Your task to perform on an android device: I want to report a Nike shoe because it has different images.
Image 0: 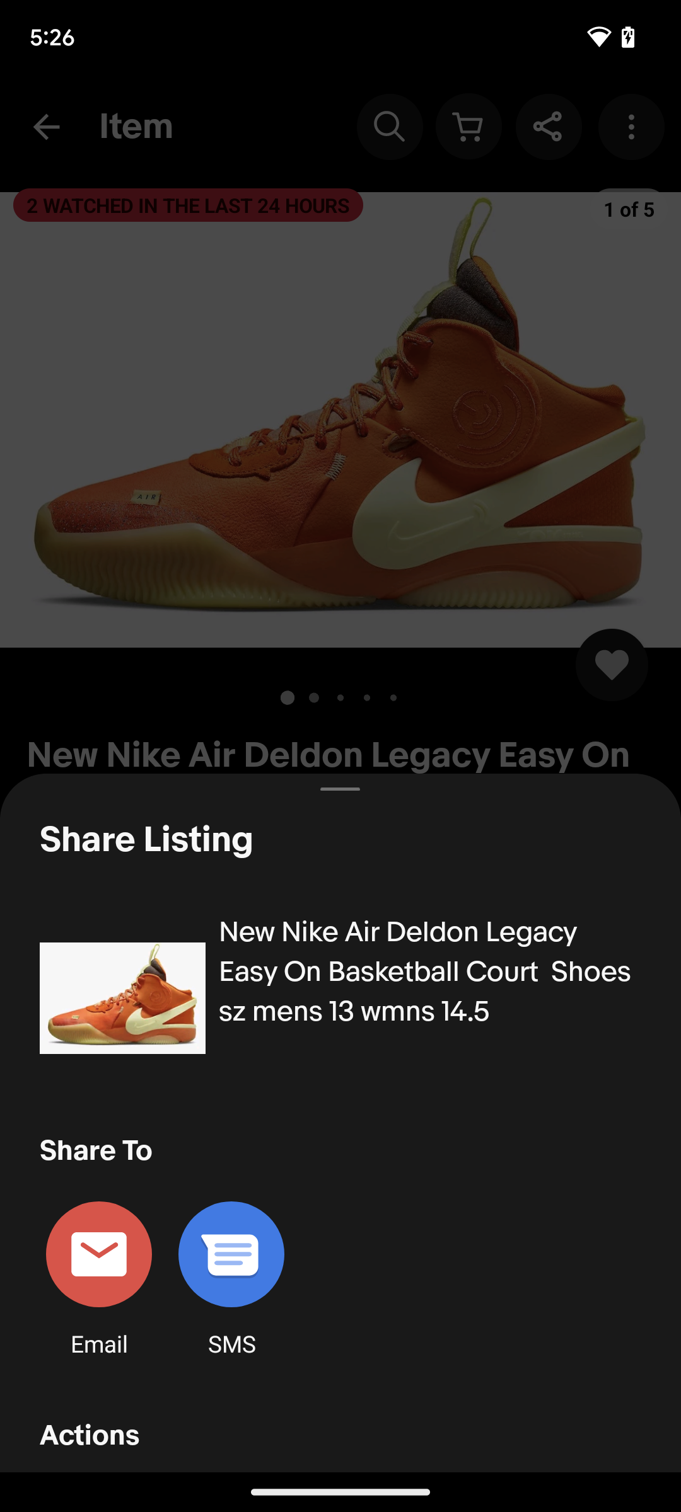
Click on the top of the screen.
Step 0: click (404, 564)
Image 1: 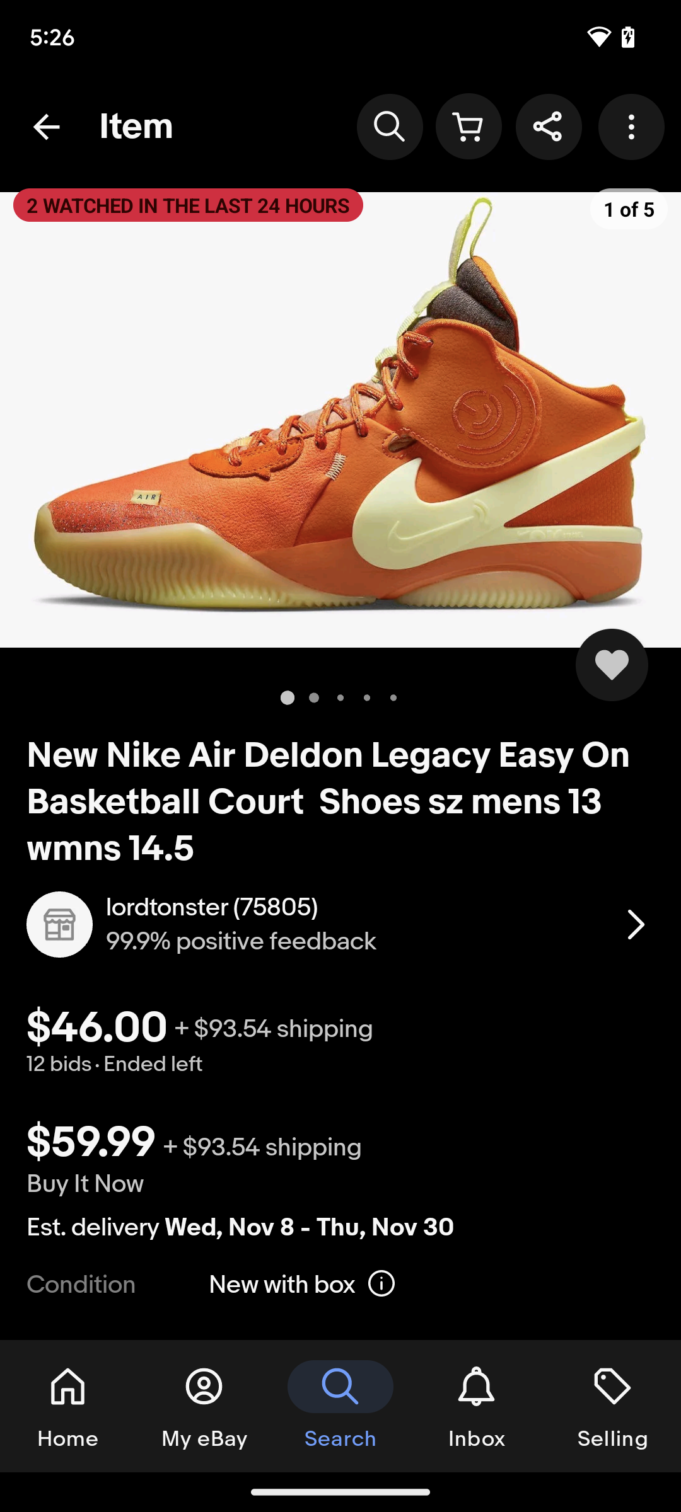
Click on the three dots on the top right corner of the screen.
Step 1: click (634, 127)
Image 2: 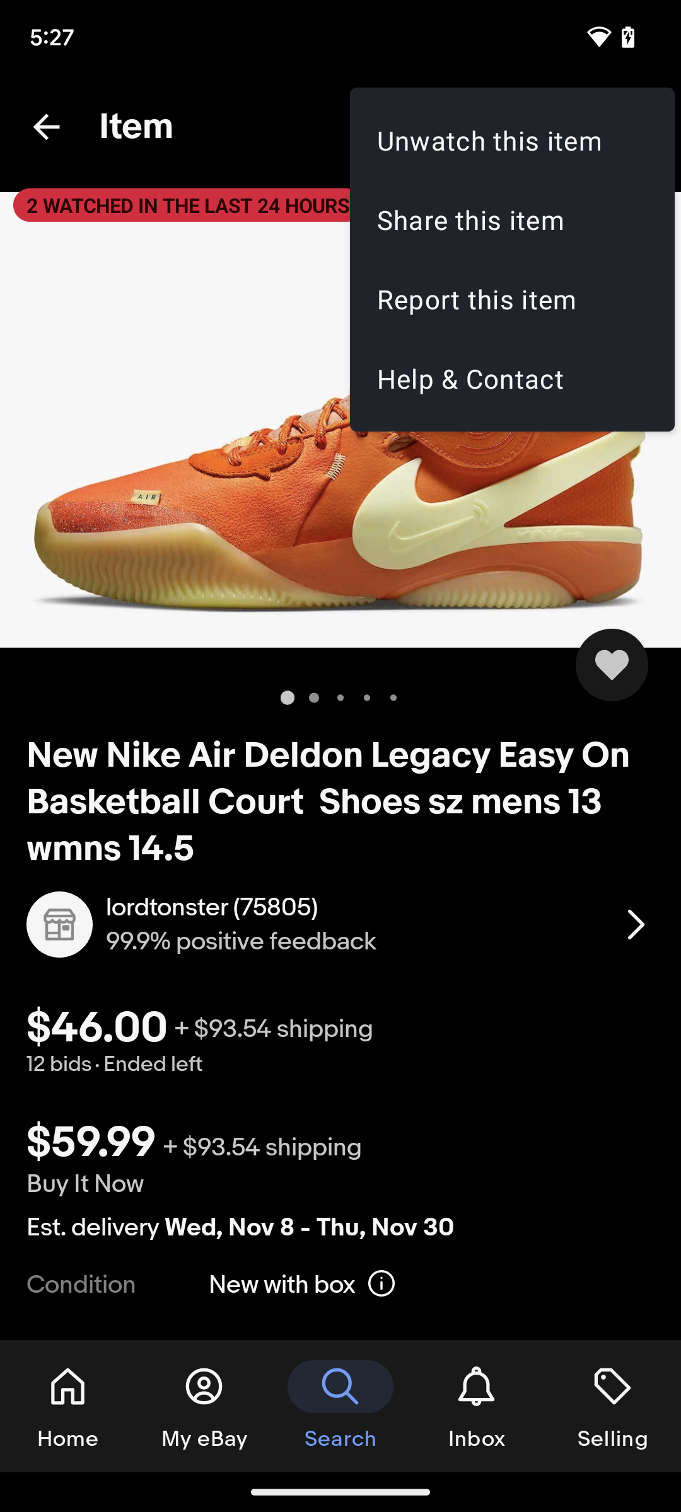
Click on the Report this item on the top right corner of the screen.
Step 2: click (512, 299)
Image 3: 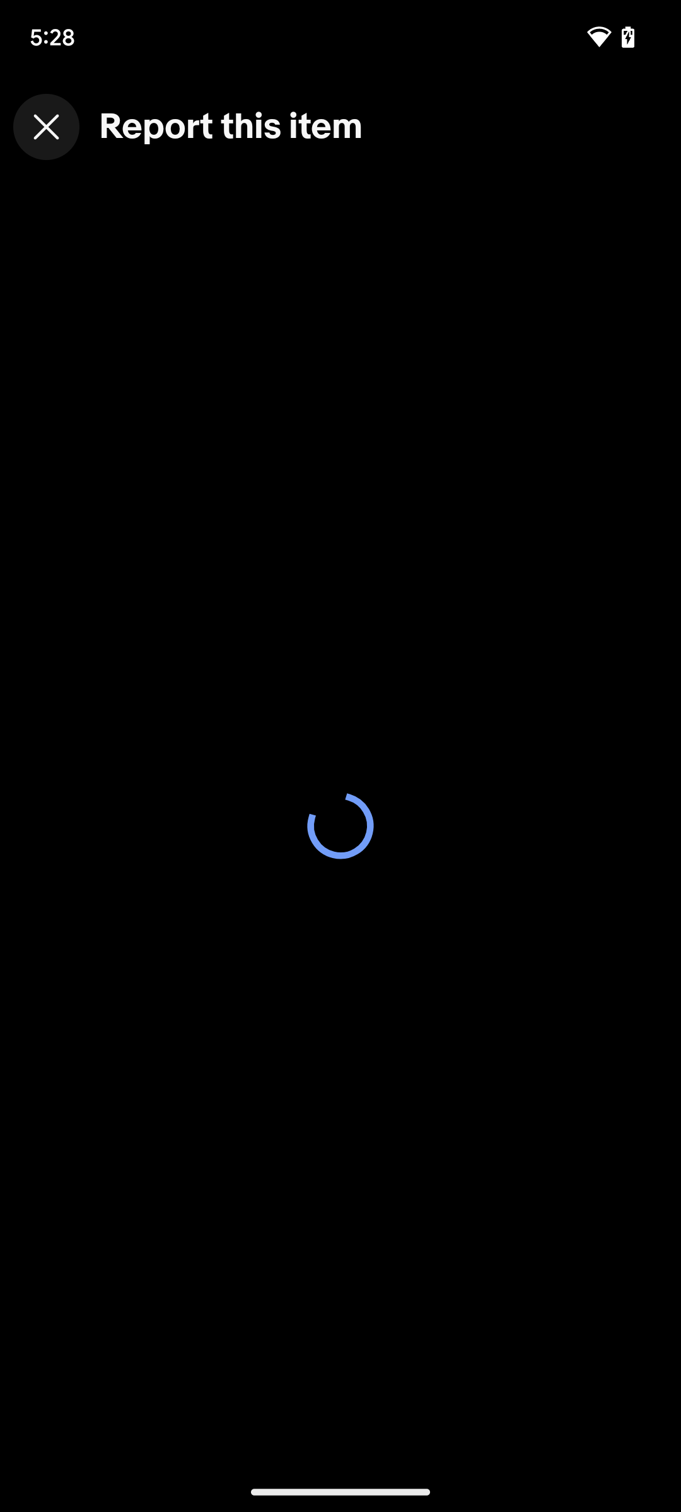
Click on the Report this item on the top right corner of the screen.
Step 3: wait
Image 5: 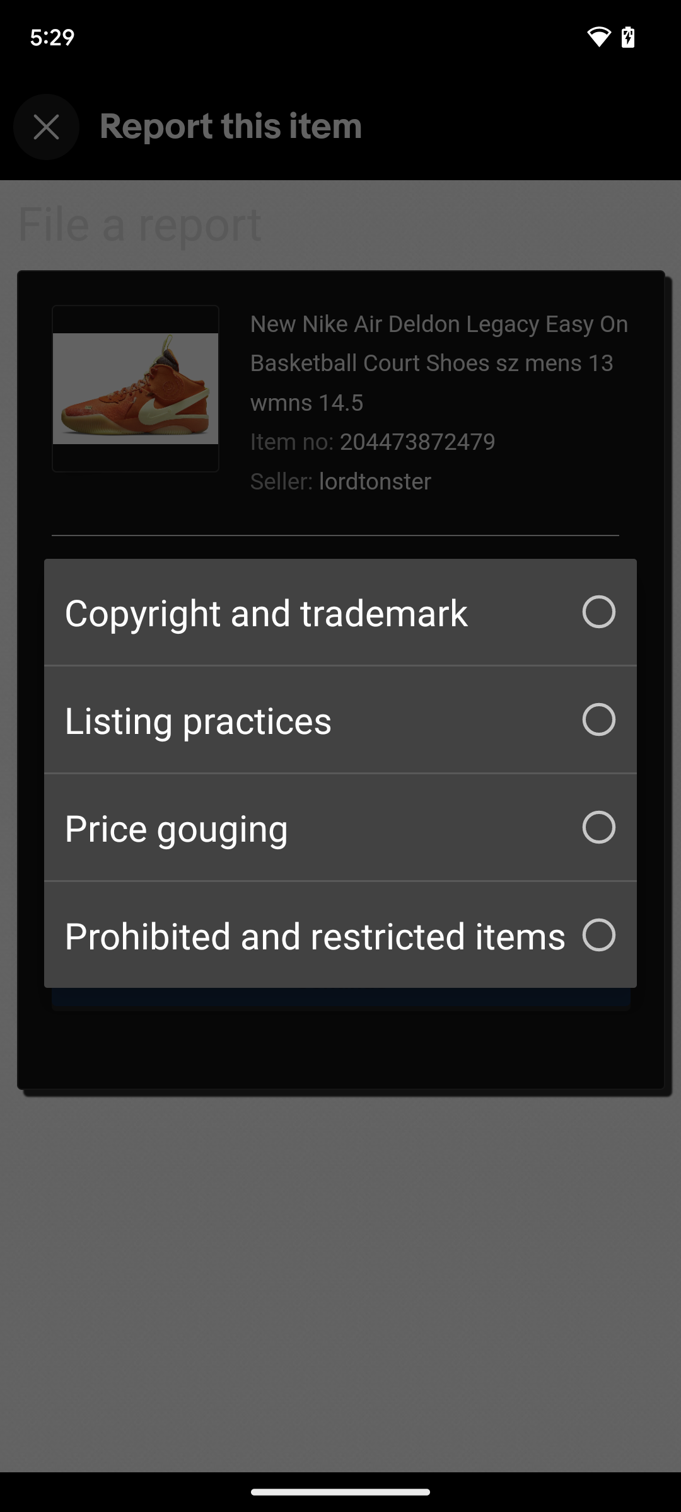
Click on the Listing practices on the screen.
Step 5: click (340, 719)
Image 6: 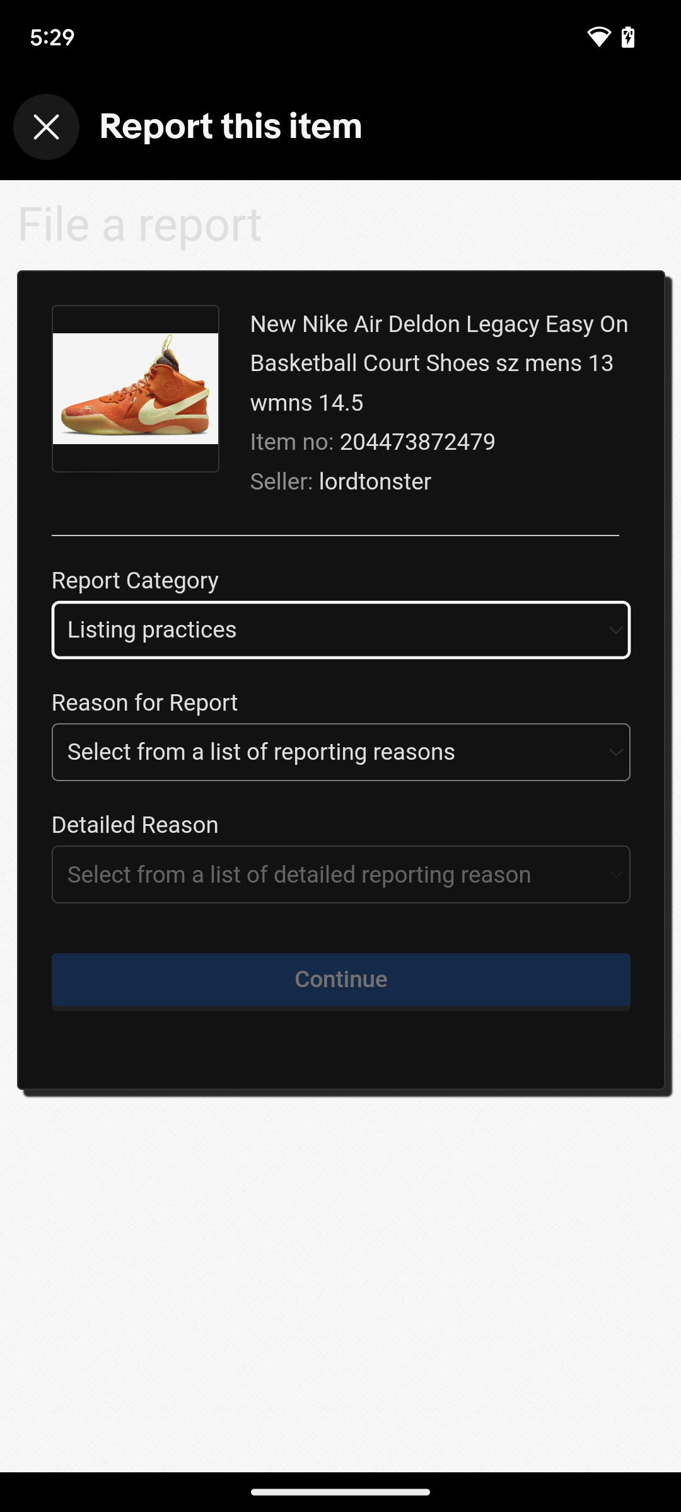
Click on the Reason for Report on the screen.
Step 6: click (340, 752)
Image 7: 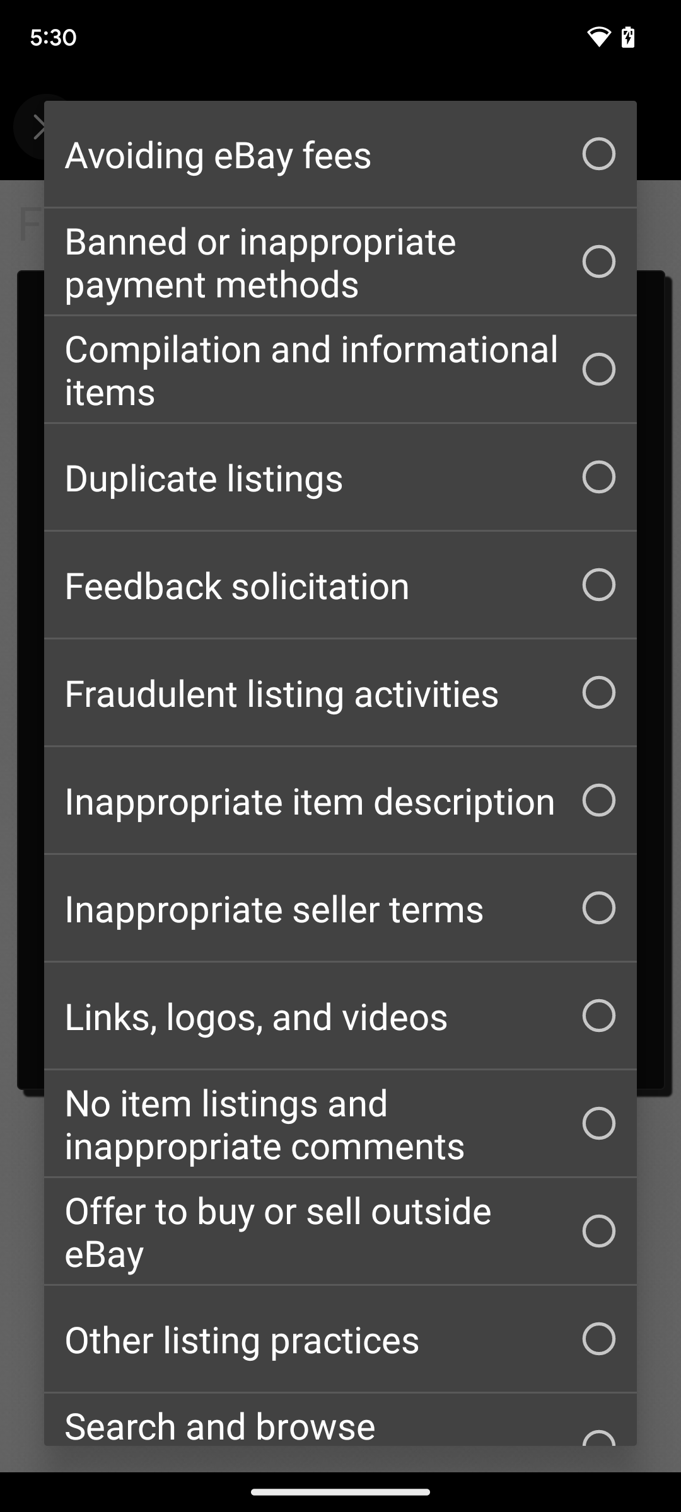
Click on the Inappropriate item description on the screen.
Step 7: click (340, 800)
Image 8: 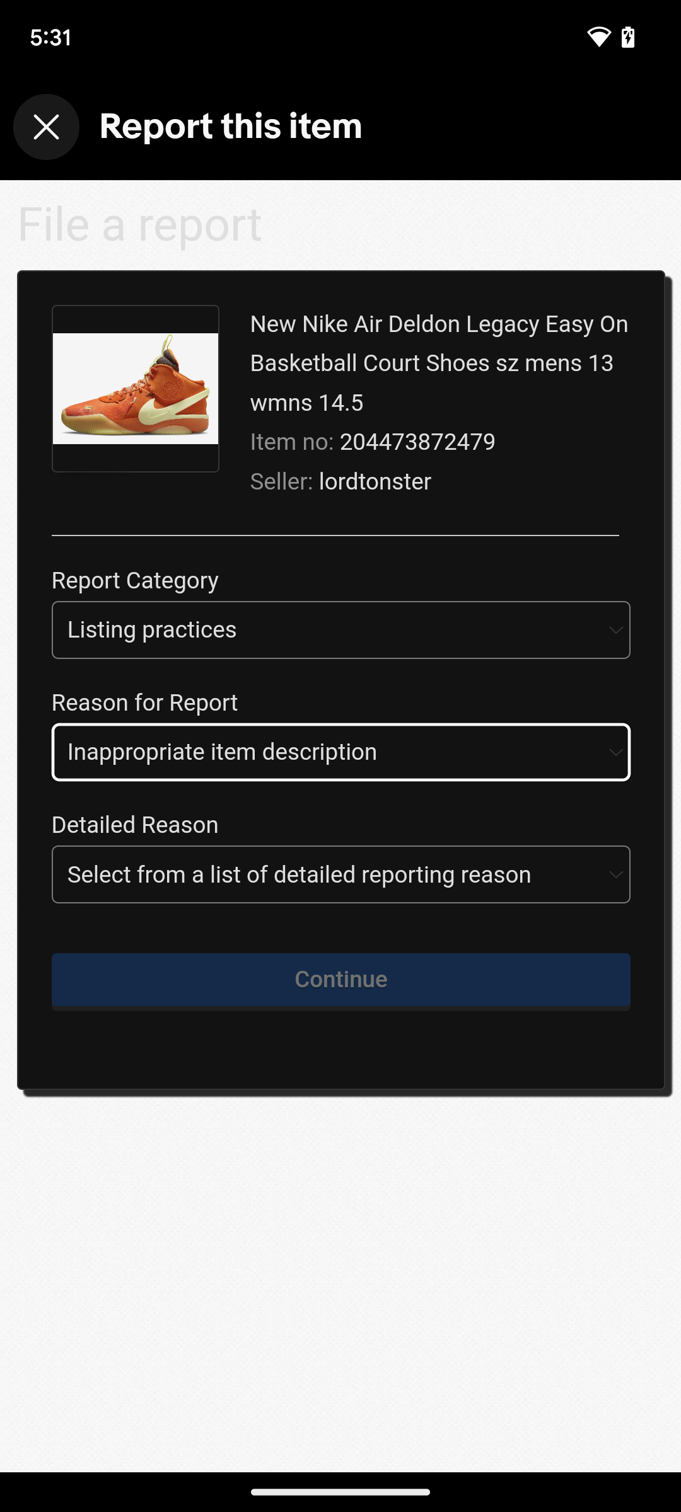
Click on the Detailed Reason on the screen.
Step 8: click (340, 874)
Image 9: 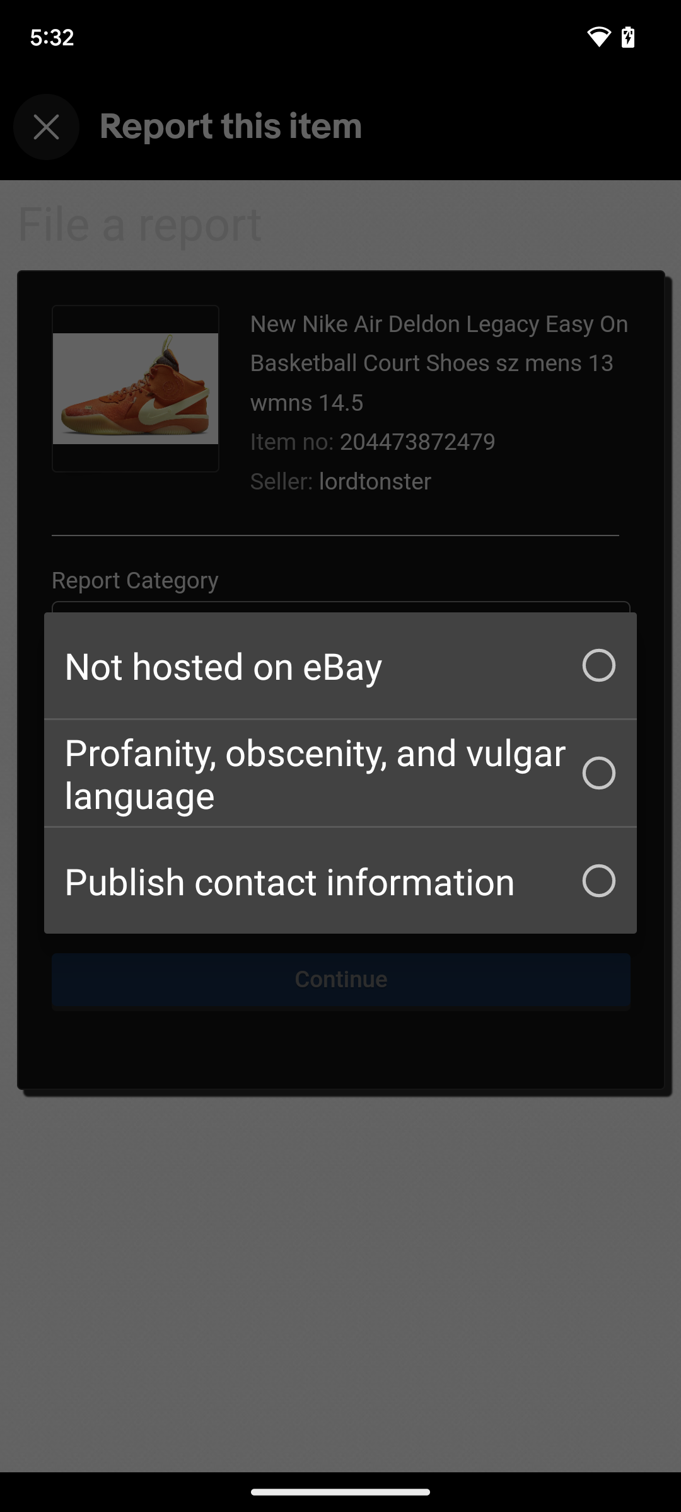
Click on the Publish contact information on the screen.
Step 9: click (340, 881)
Image 10: 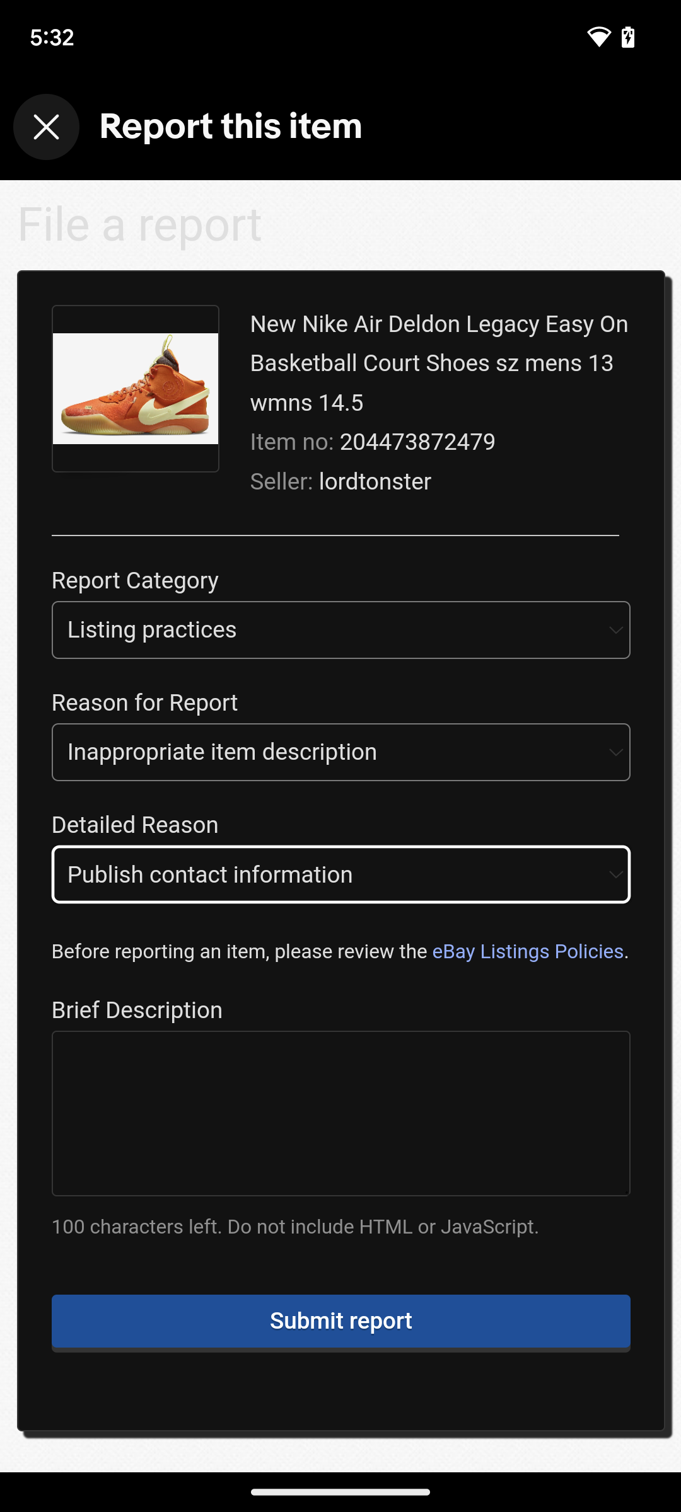
Click on the Submit report on the bottom of the screen.
Step 10: click (340, 1320)
Image 11: 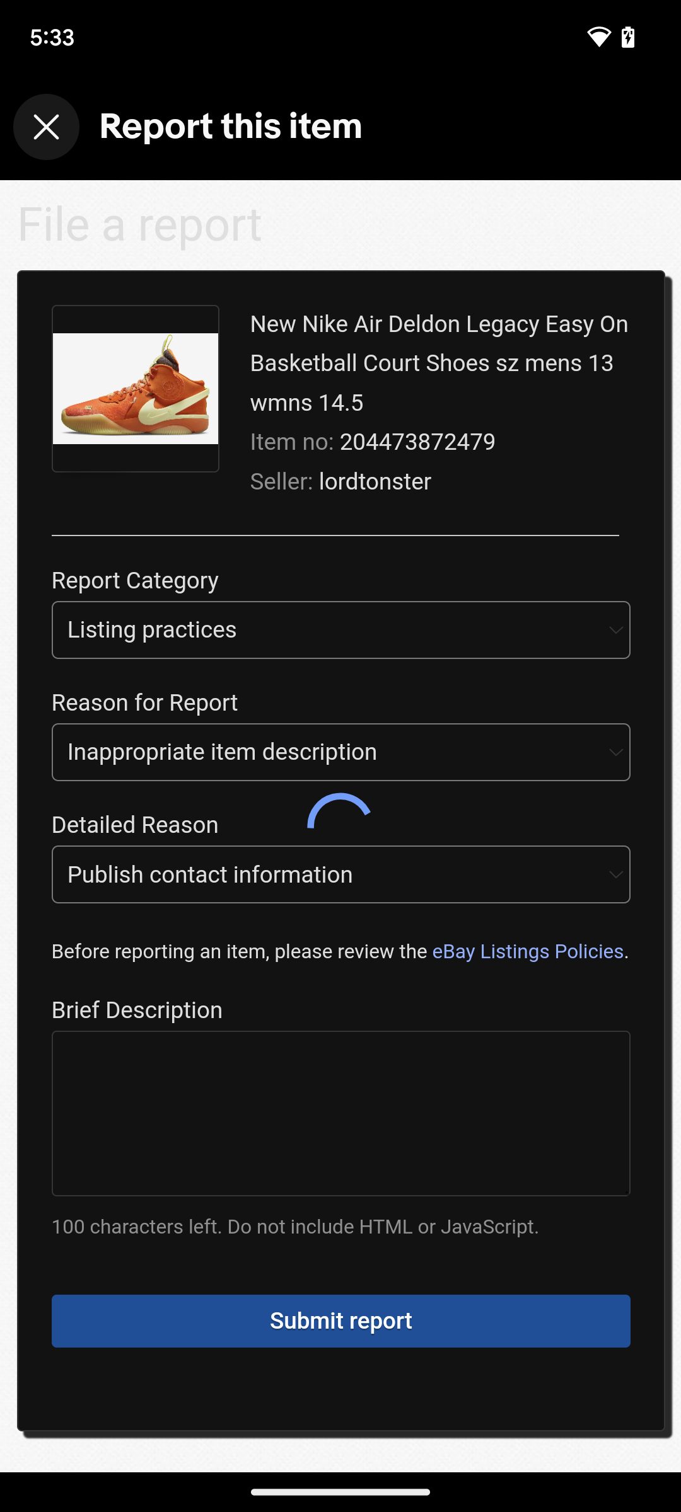
Click on the Submit report on the bottom of the screen.
Step 11: wait